Your task to perform on an android device: I will visit the Louvre Museum this weekend. Save this Louvre Museum place in my favorite list.
Image 0: 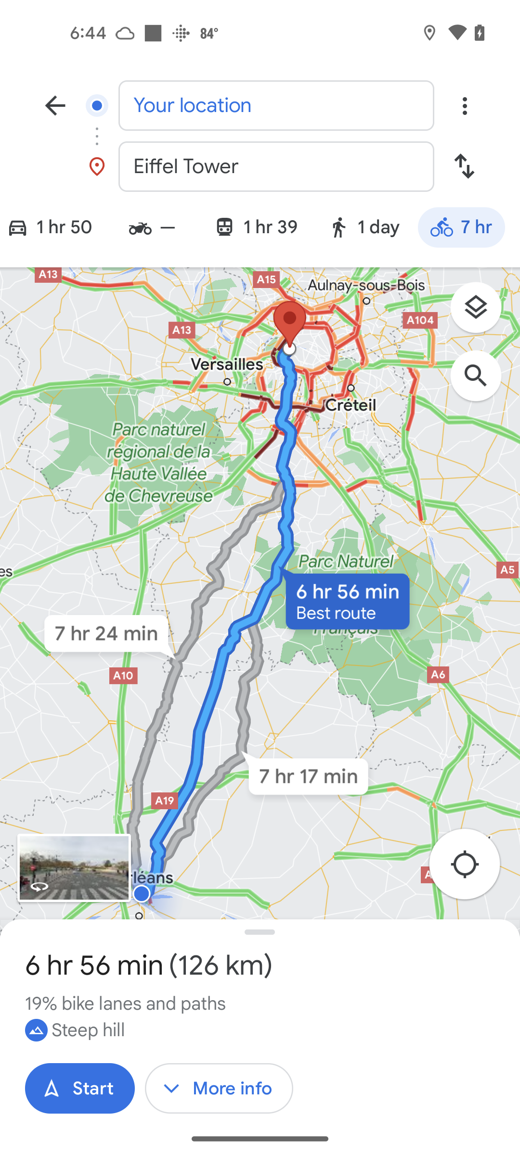
Click on the back arrow key at the top left of the screen
Step 0: click (55, 105)
Image 1: 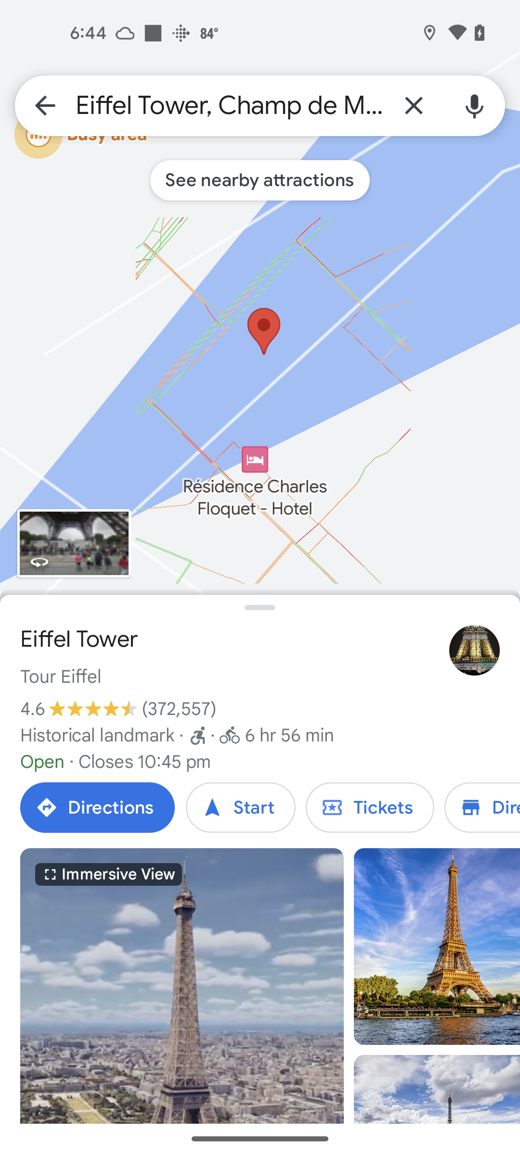
Click on the close icon at the top right to remove the current search result
Step 1: click (414, 105)
Image 2: 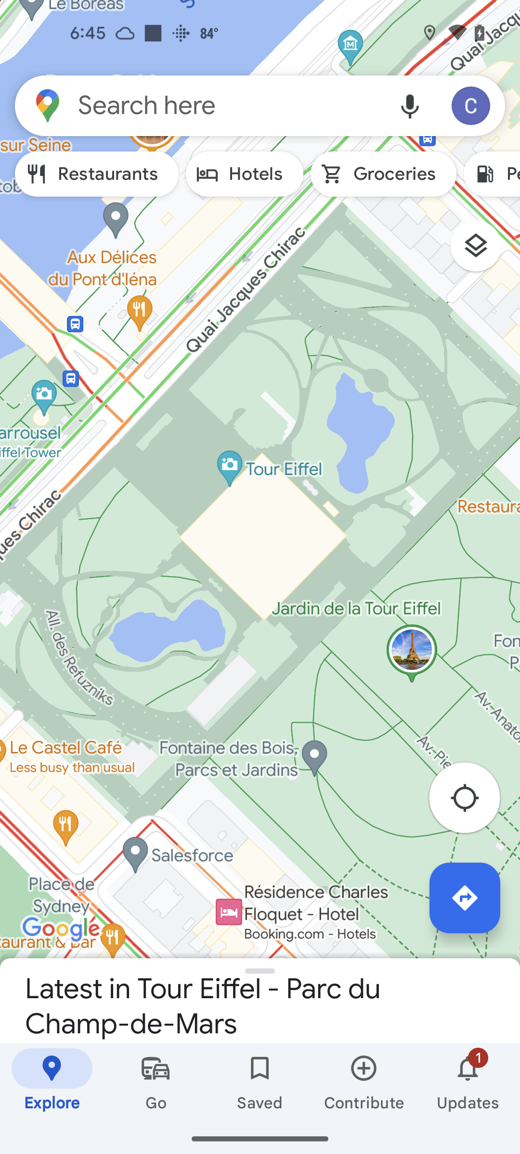
Click on the search bar at the top of the screen
Step 2: click (229, 105)
Image 3: 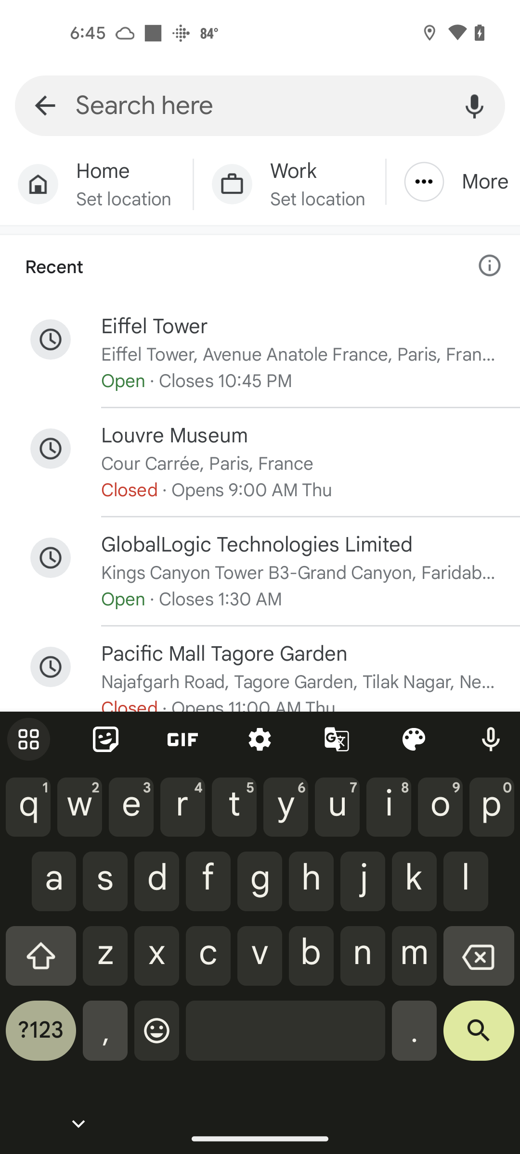
Search for Louvre Museum
Step 3: type "Louvre Museum"
Image 4: 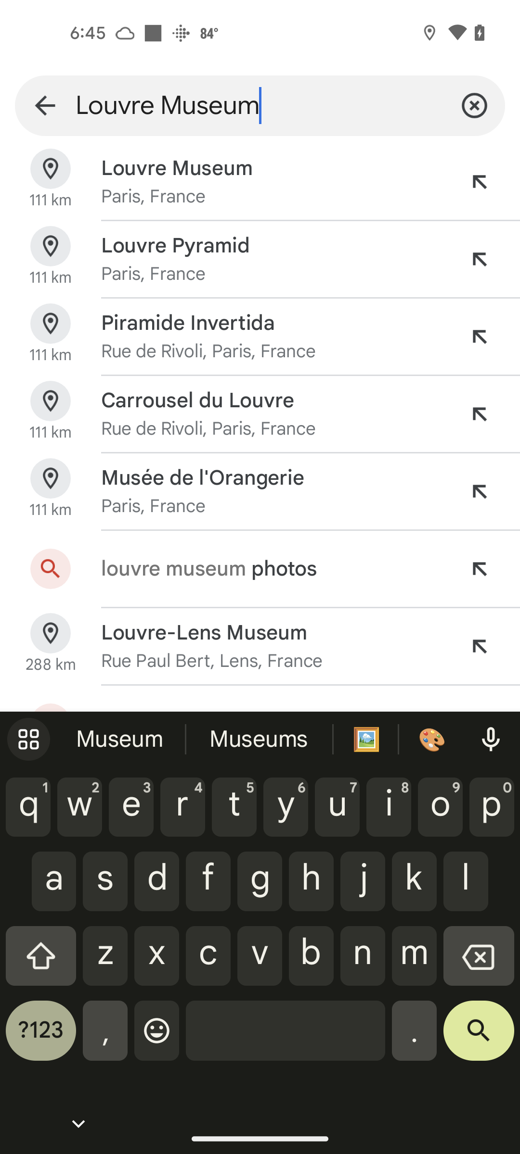
Click on the first search result
Step 4: click (177, 168)
Image 5: 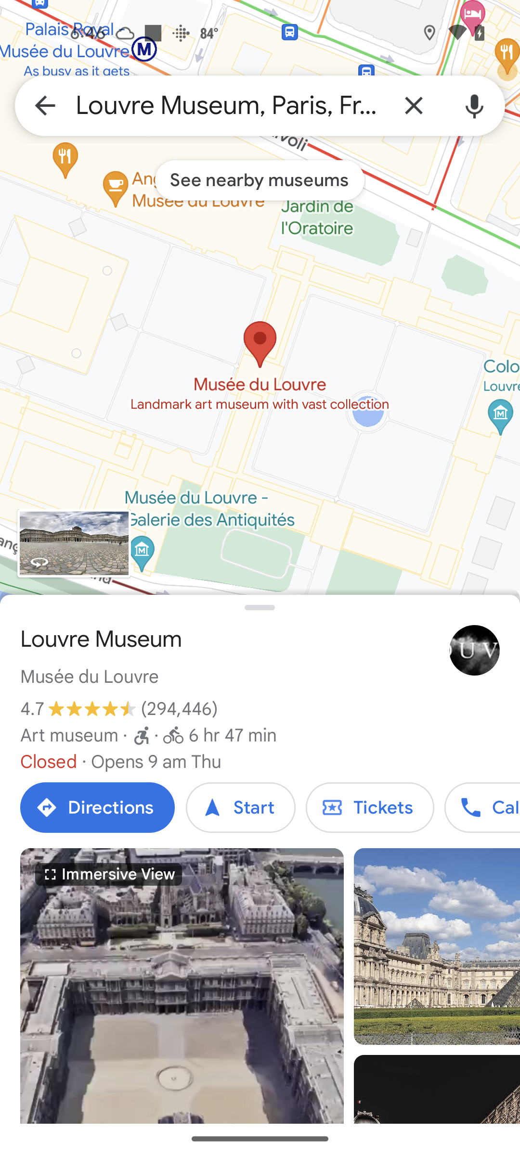
Swipe left the option bar of current searched location
Step 5: scroll right
Image 6: 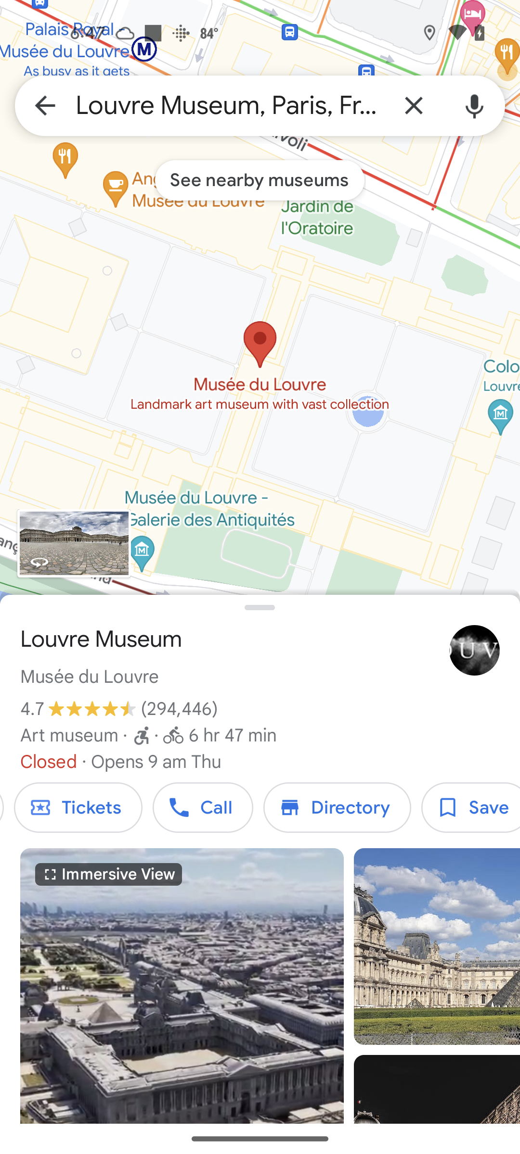
Click on the save button
Step 6: click (470, 807)
Image 7: 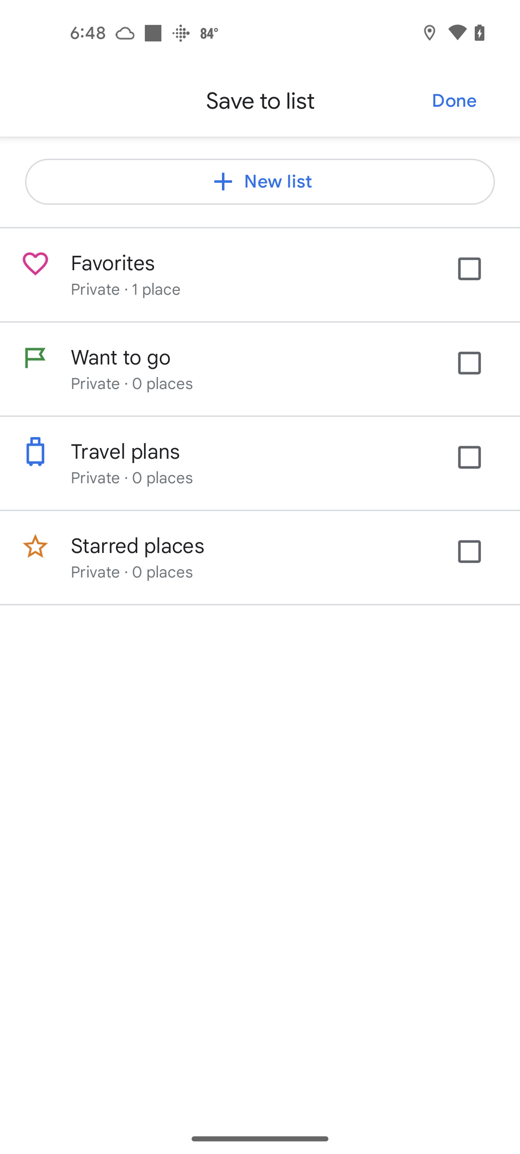
Click on box next to the Favorites 
Step 7: click (479, 279)
Image 8: 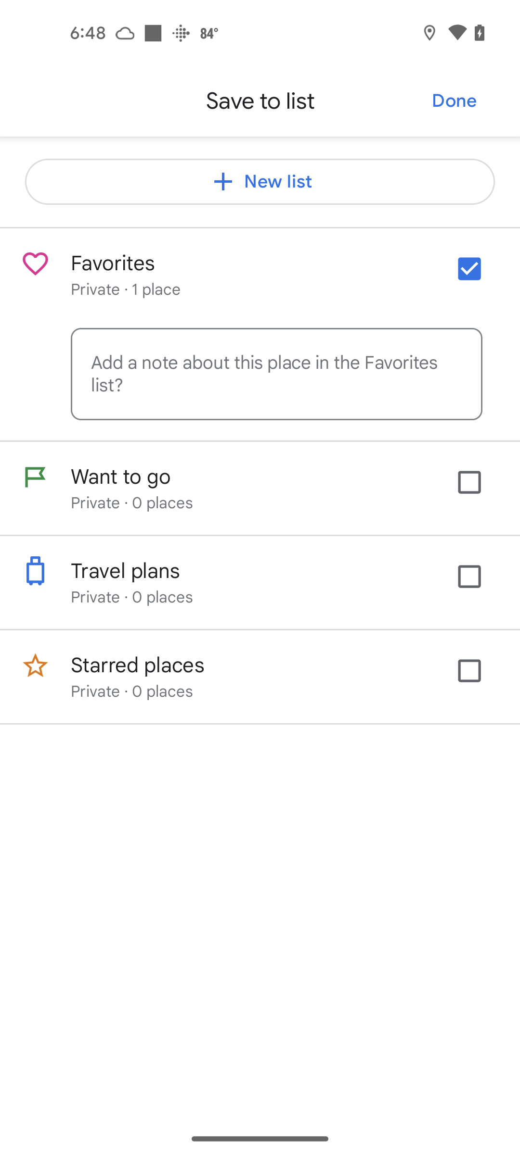
Click on the Done at the top right of the screen
Step 8: click (454, 101)